Your task to perform on an android device: As I have a short circuit, I'd want to search for copper wire Round in the Ebay app.
Image 0: 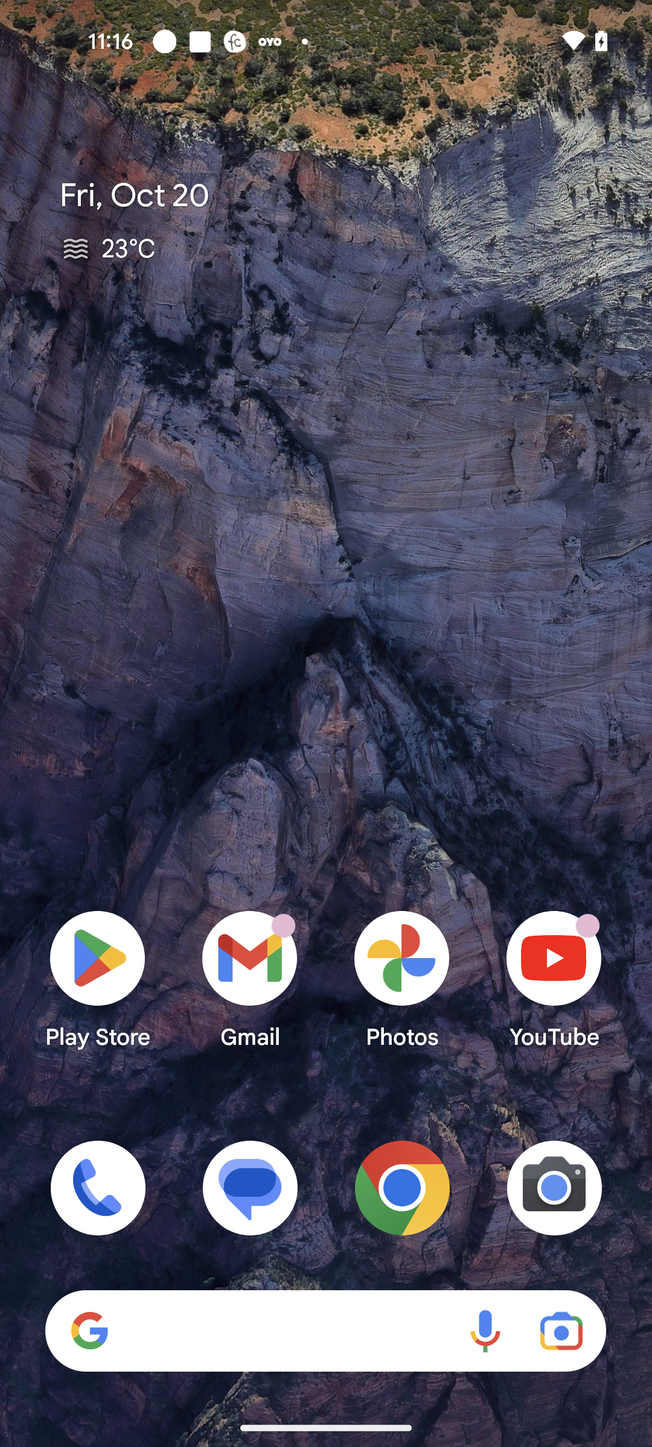
Open Ebay app
Step 0: open app "eBay"
Image 1: 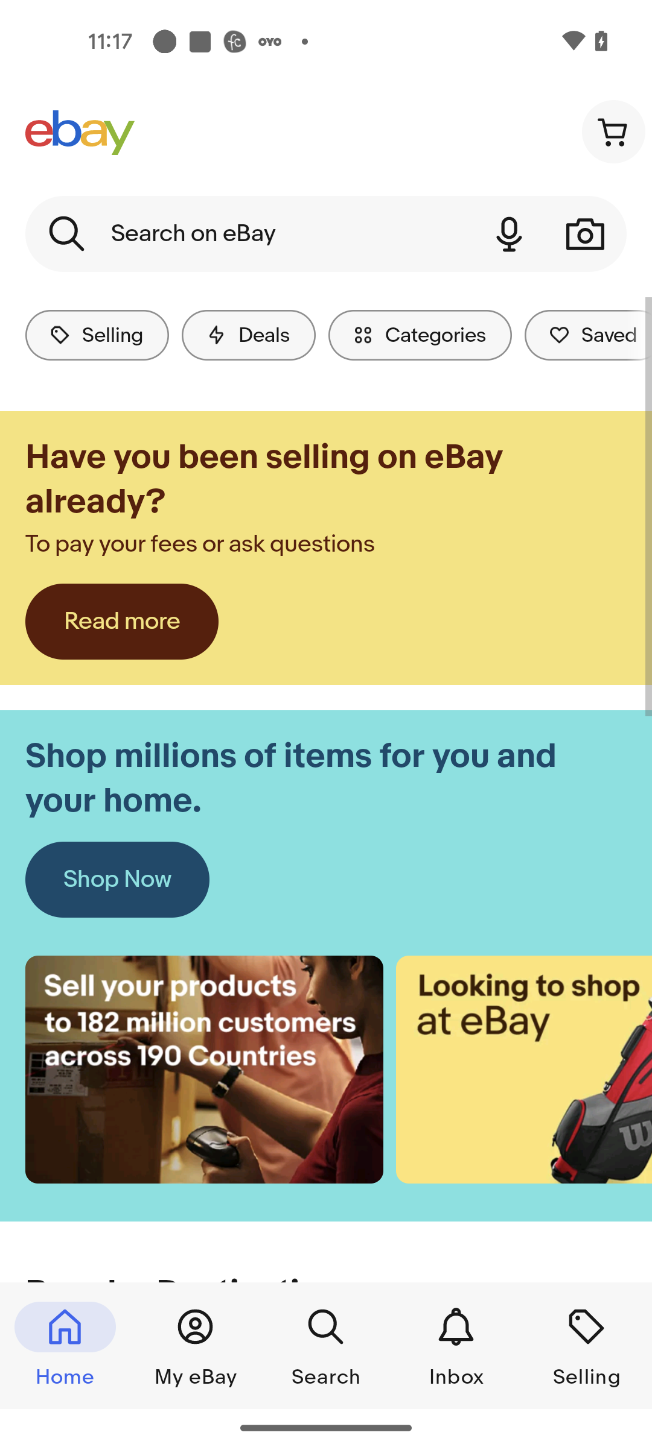
Click on the search bar
Step 1: click (249, 234)
Image 2: 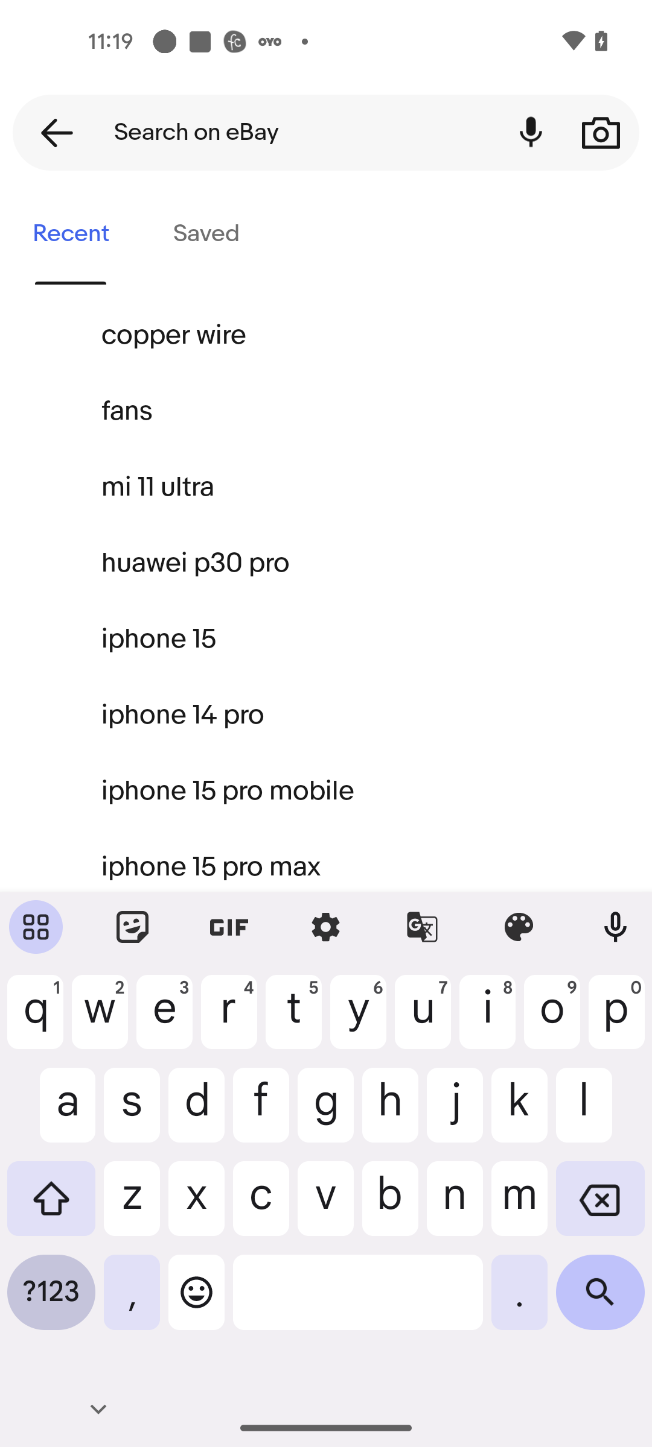
Search for Copper wire round
Step 2: type "Copper Wire Round"
Image 3: 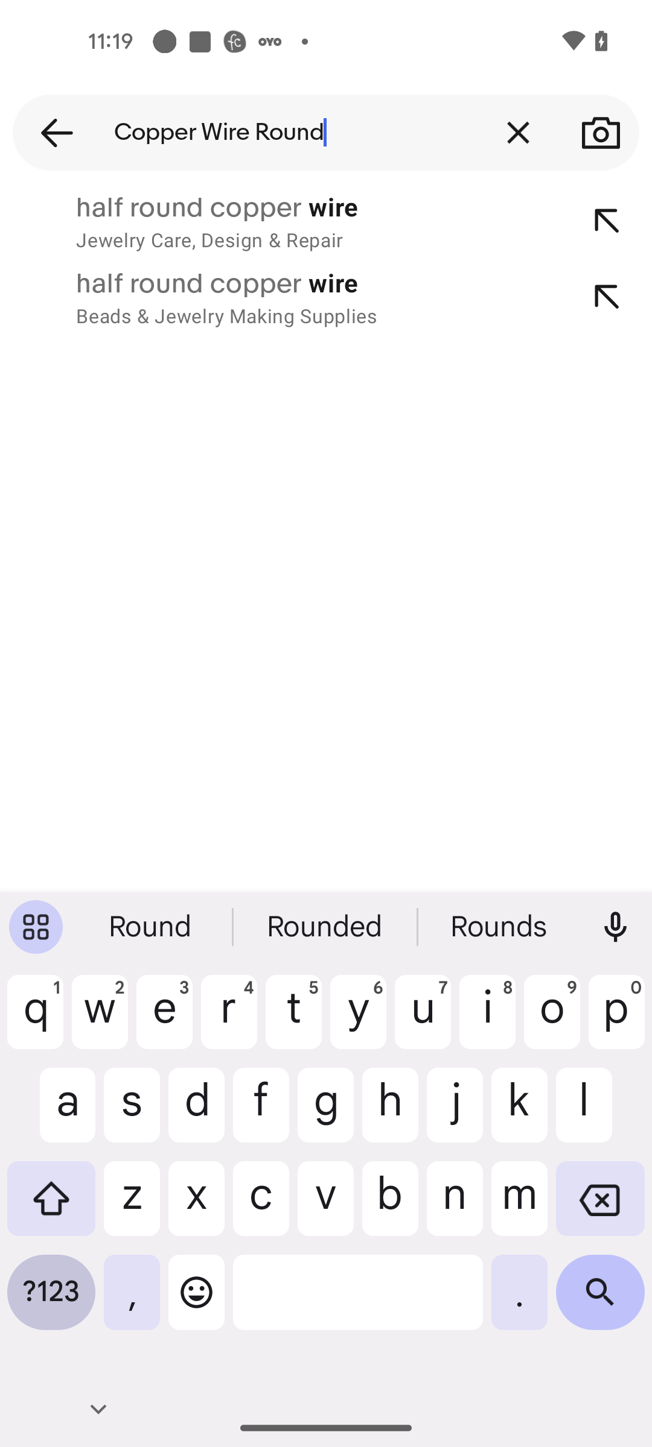
Select the first search result
Step 3: click (319, 221)
Image 4: 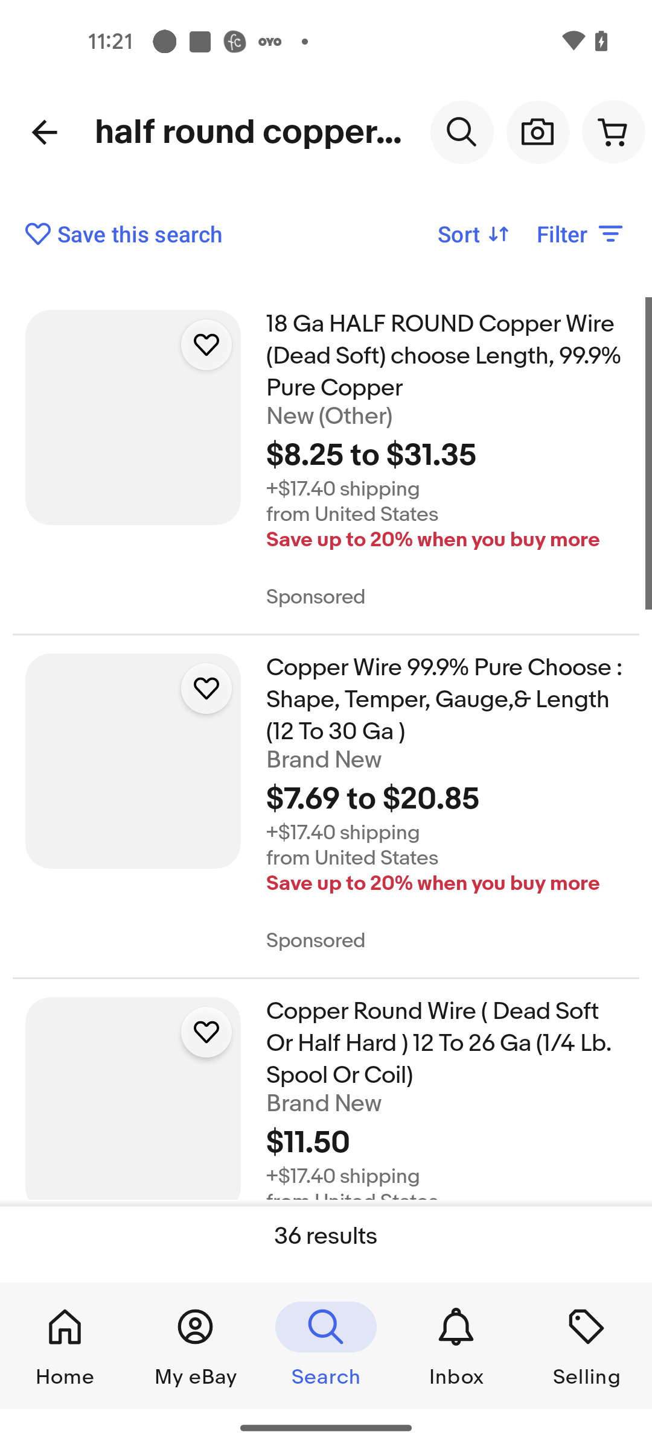
Select the first search result
Step 4: wait